Your task to perform on an android device: Check the product specification for the Amazon Basic 23-piece Magnetic Ratchet Wrench and Screwdriver Set 23-Pieces on the USA Online Shopping app.
Image 0: 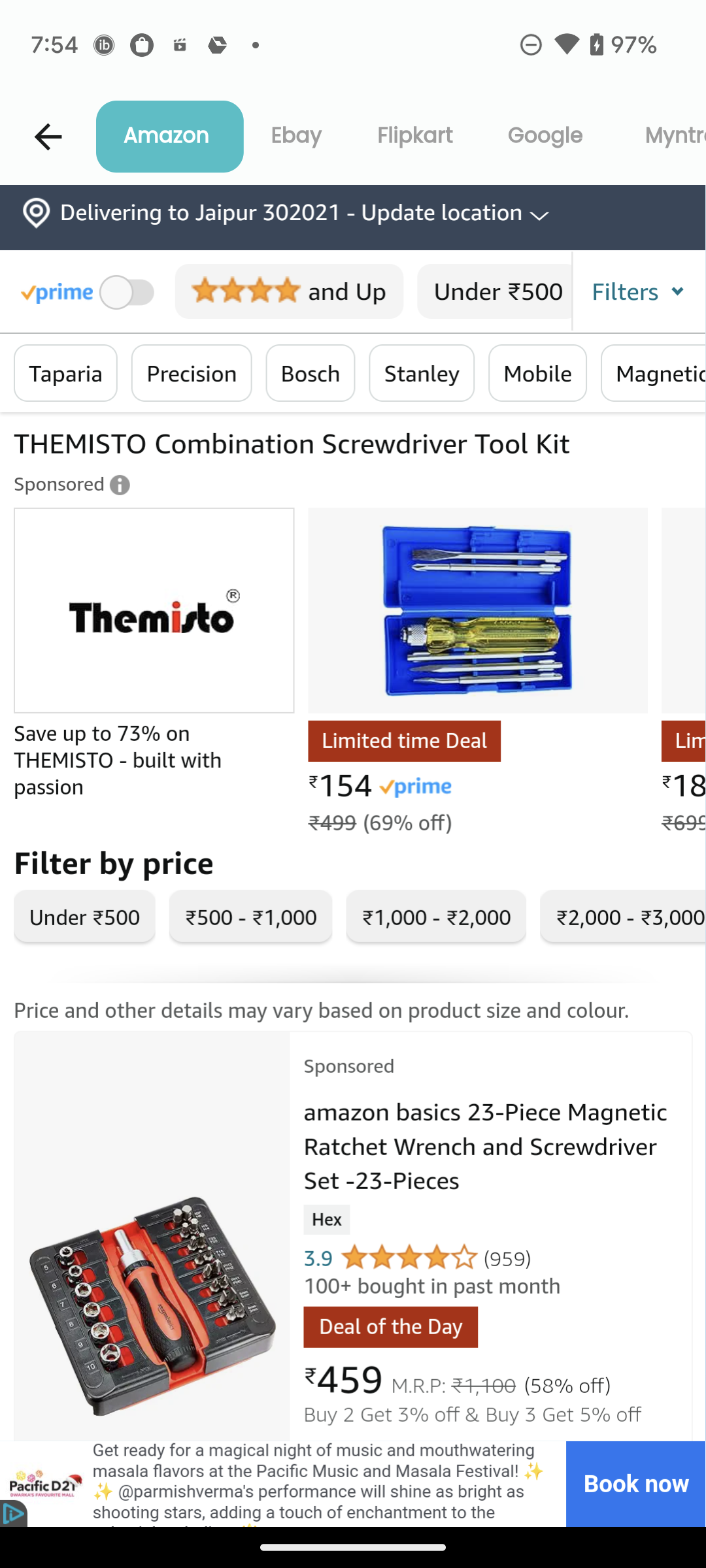
Click on the Amazon Basic 23-piece Magnetic Ratchet Wrench and Screwdriver Set 23-Pieces
Step 0: click (486, 1149)
Image 1: 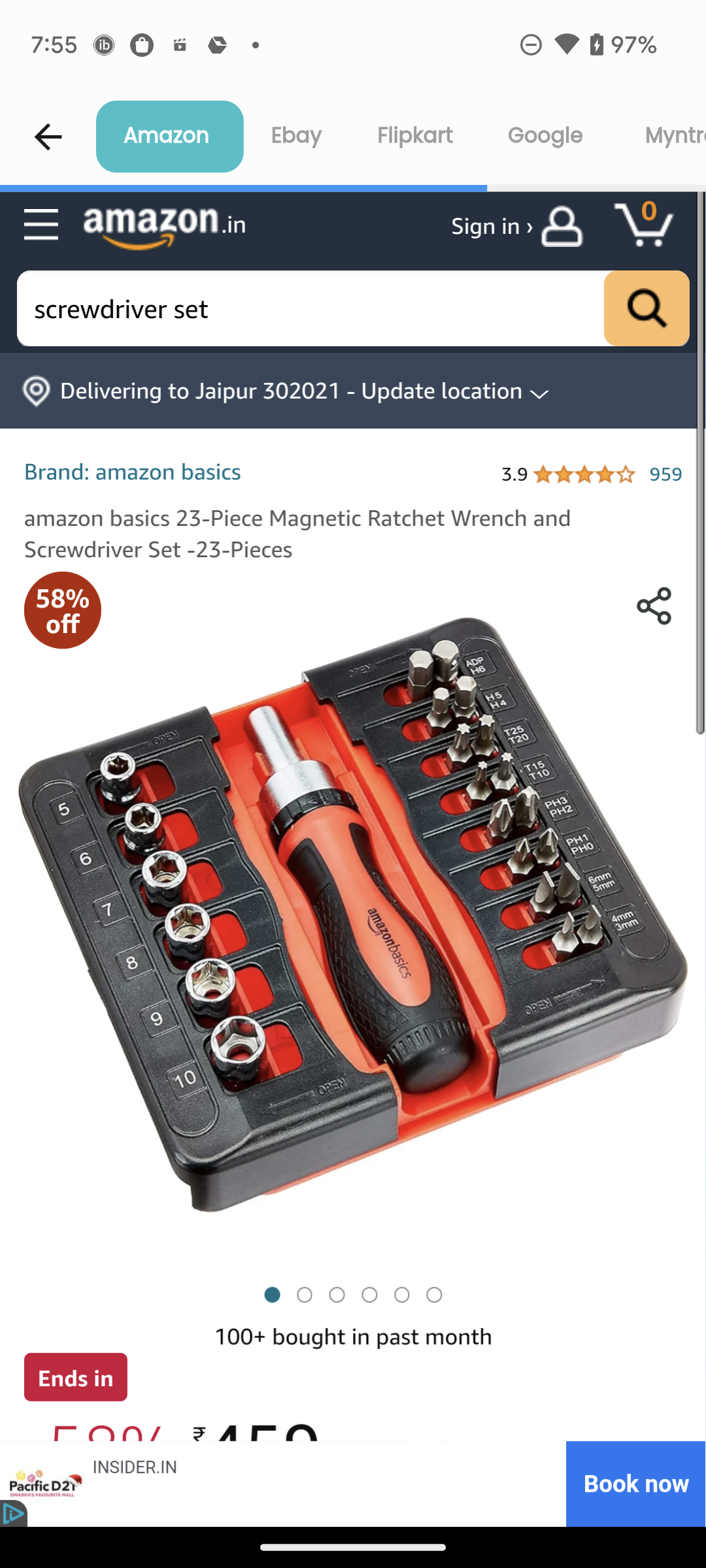
swipe up
Step 1: scroll down
Image 2: 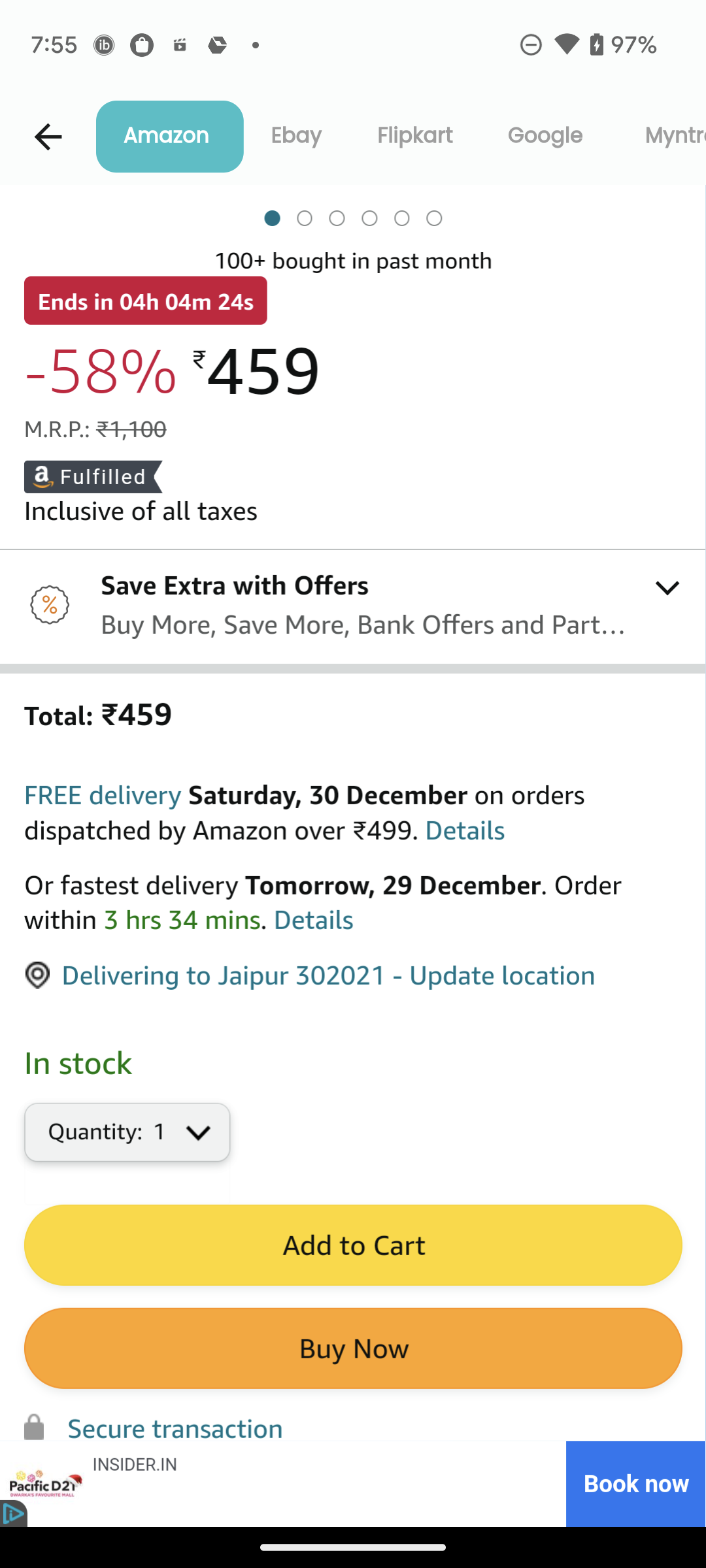
swipe up
Step 2: scroll down
Image 3: 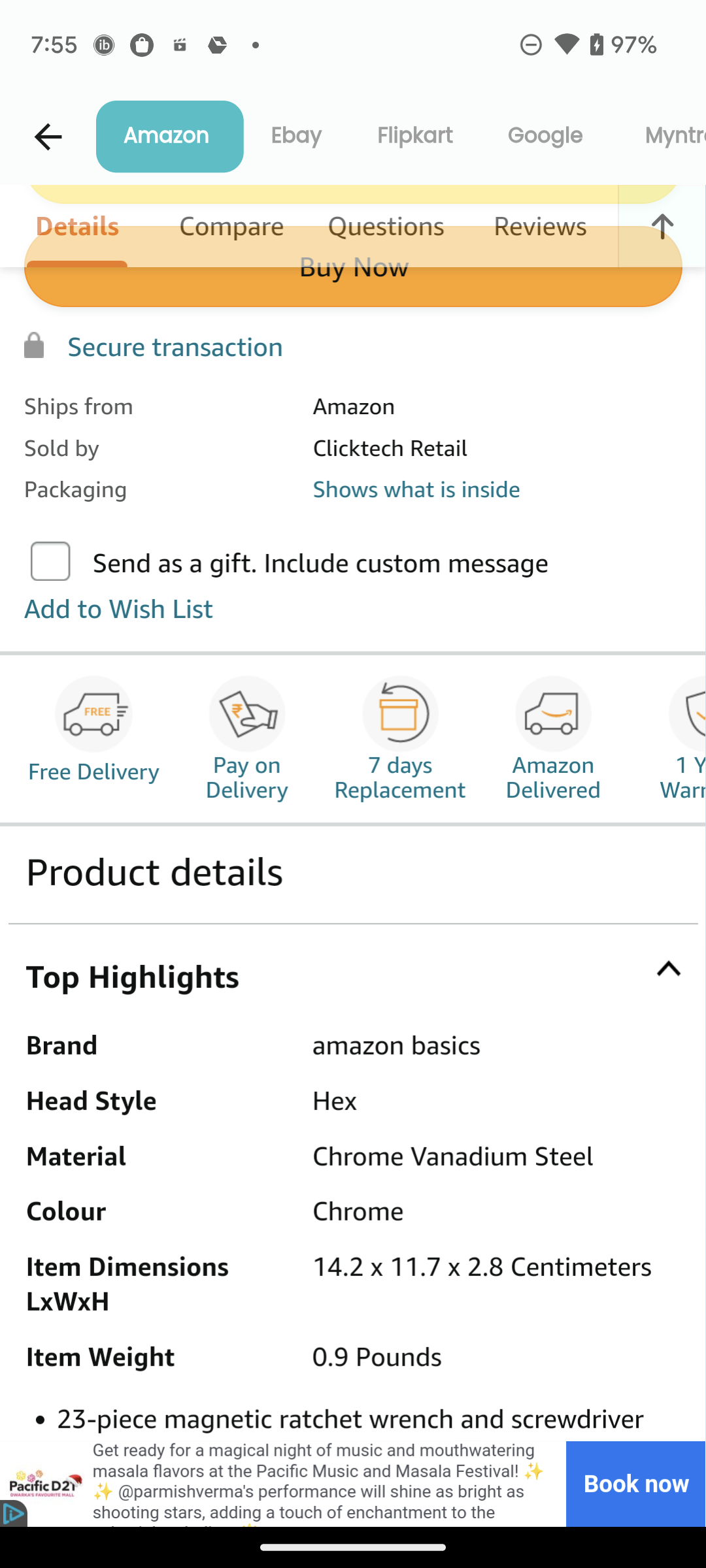
swipe up
Step 3: scroll down
Image 4: 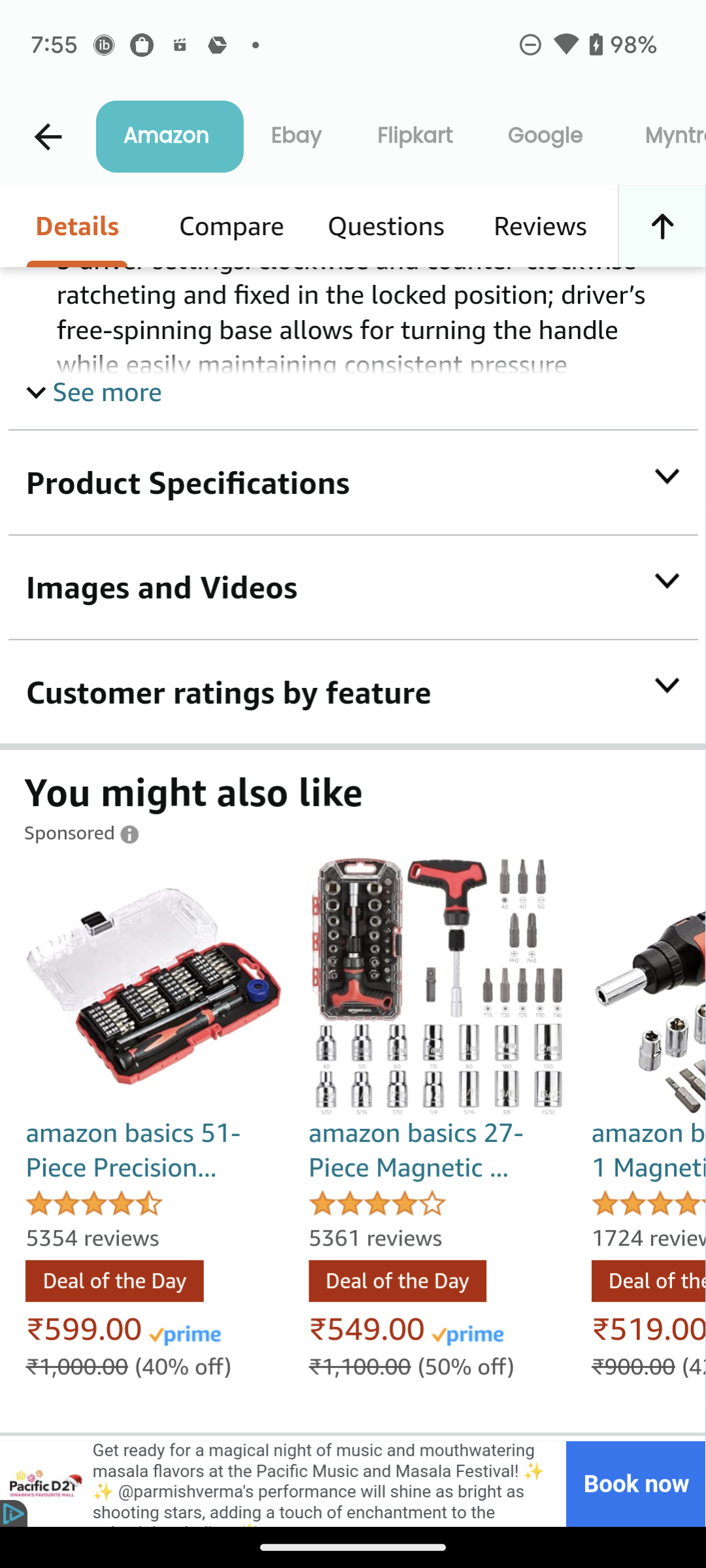
Click on the Product Specifications
Step 4: click (328, 483)